Your task to perform on an android device: I am about to complete the day first workout and feeling it too easy , Customize the workout plan by sending feedback to the coach to increase the level in the Home Workout app.
Image 1: 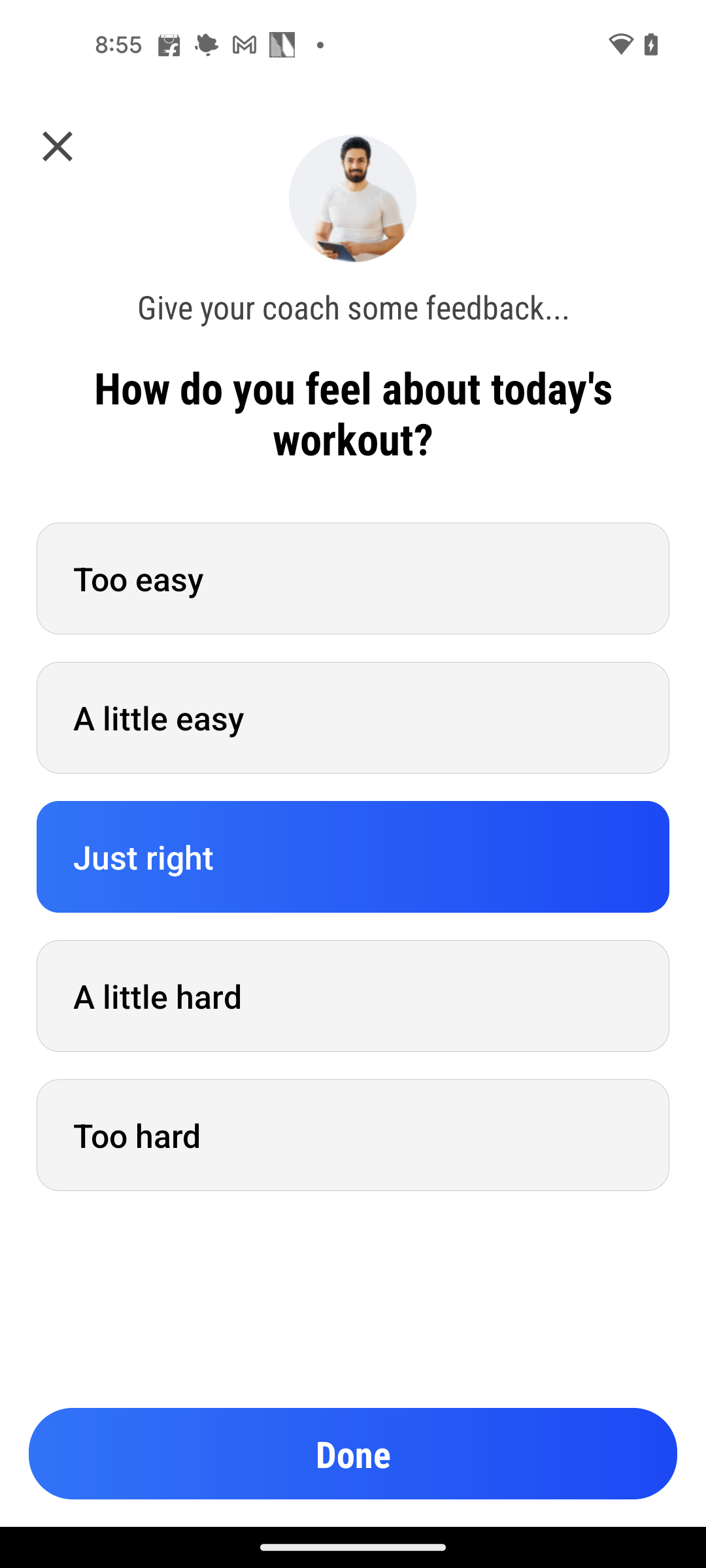
Select the Too easy option
Step 1: click (352, 578)
Image 2: 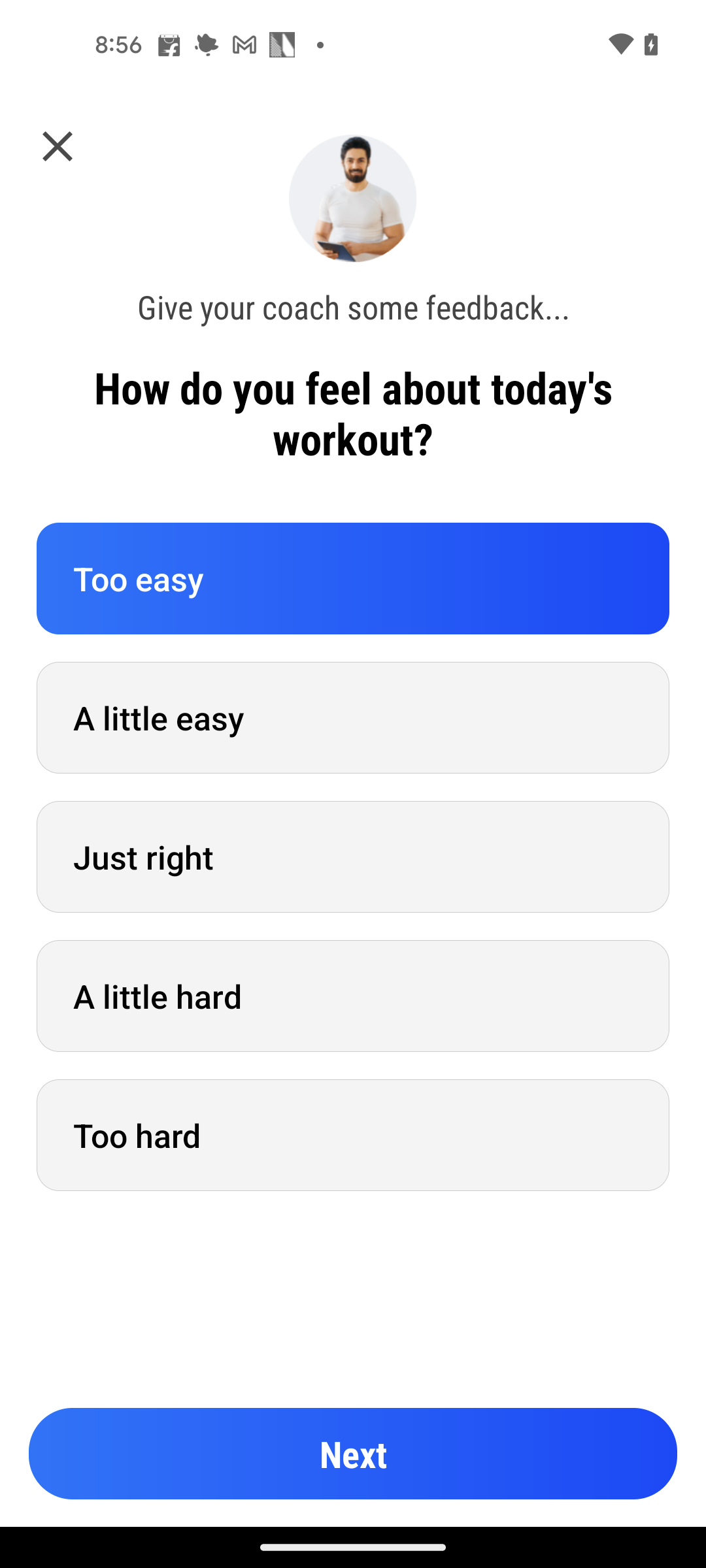
Click on the Next button 
Step 2: click (353, 1454)
Image 3: 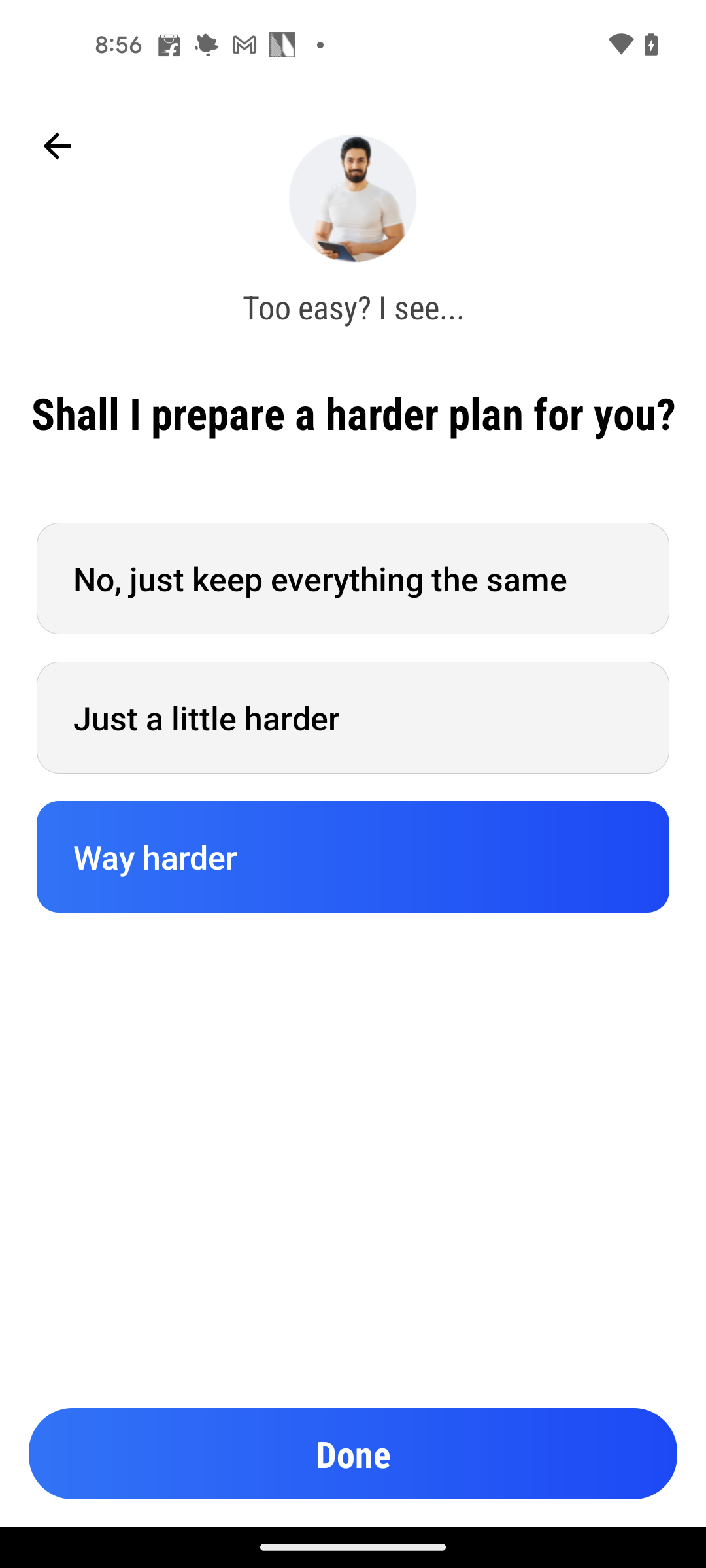
Click on the Just a little harder option
Step 3: click (352, 717)
Image 4: 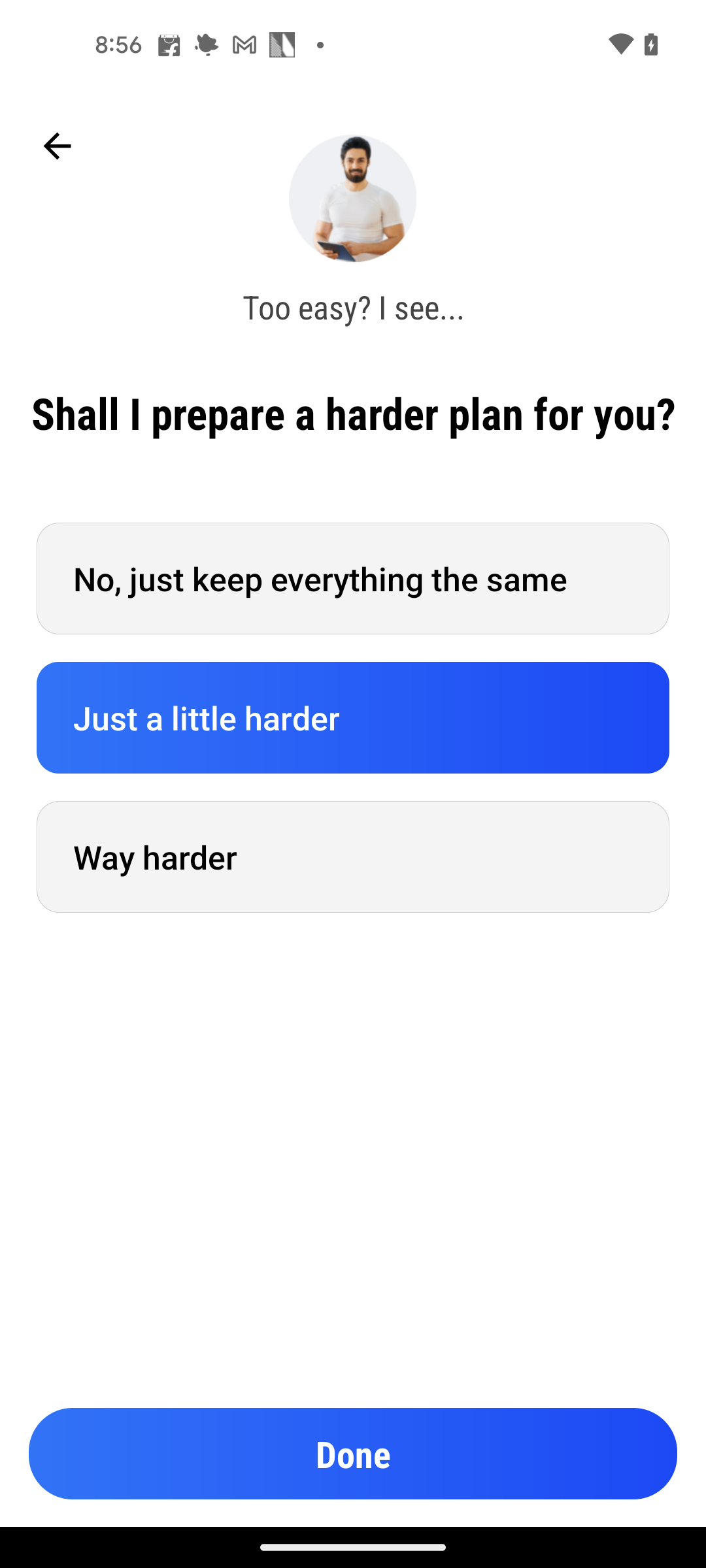
Click on the Done button
Step 4: click (353, 1454)
Image 5: 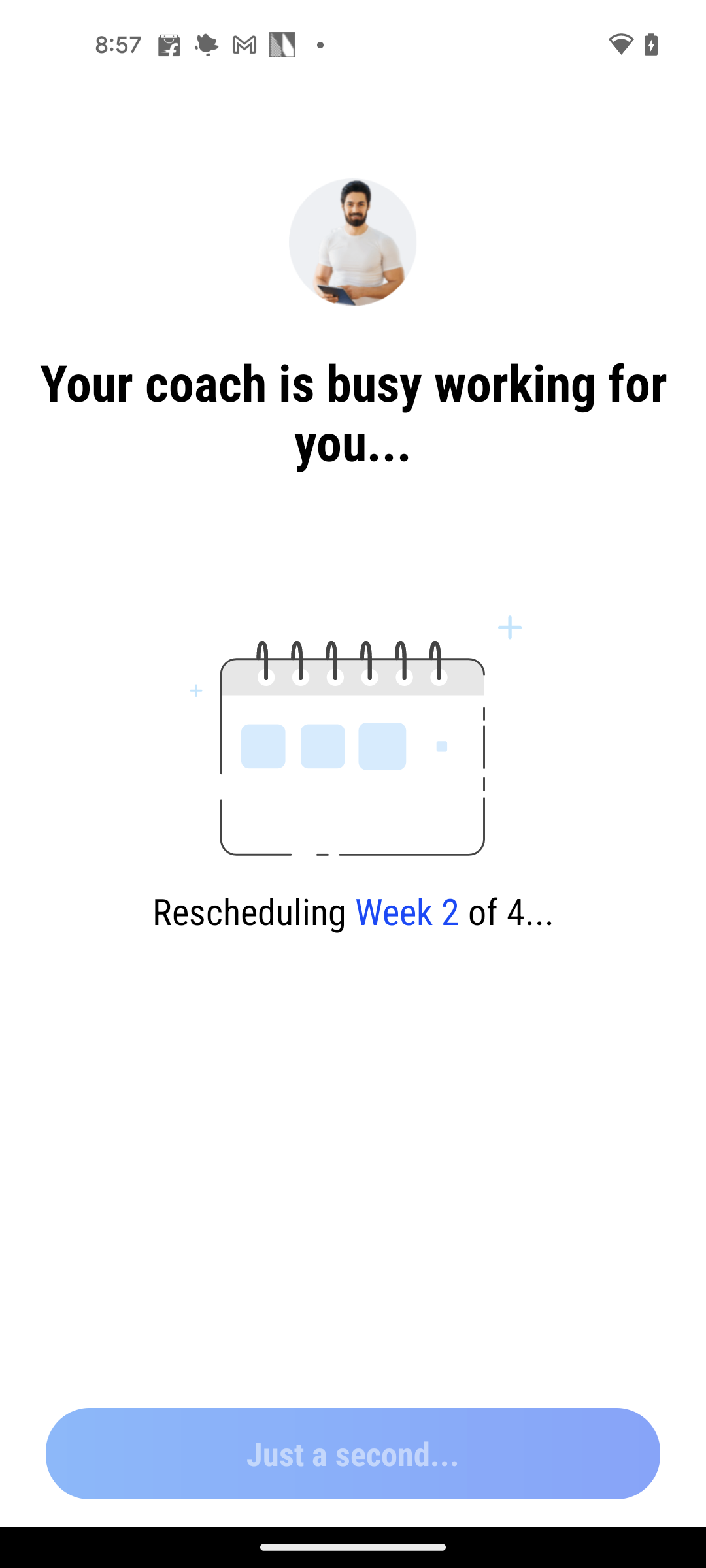
Click on the Done button
Step 5: wait
Image 6: 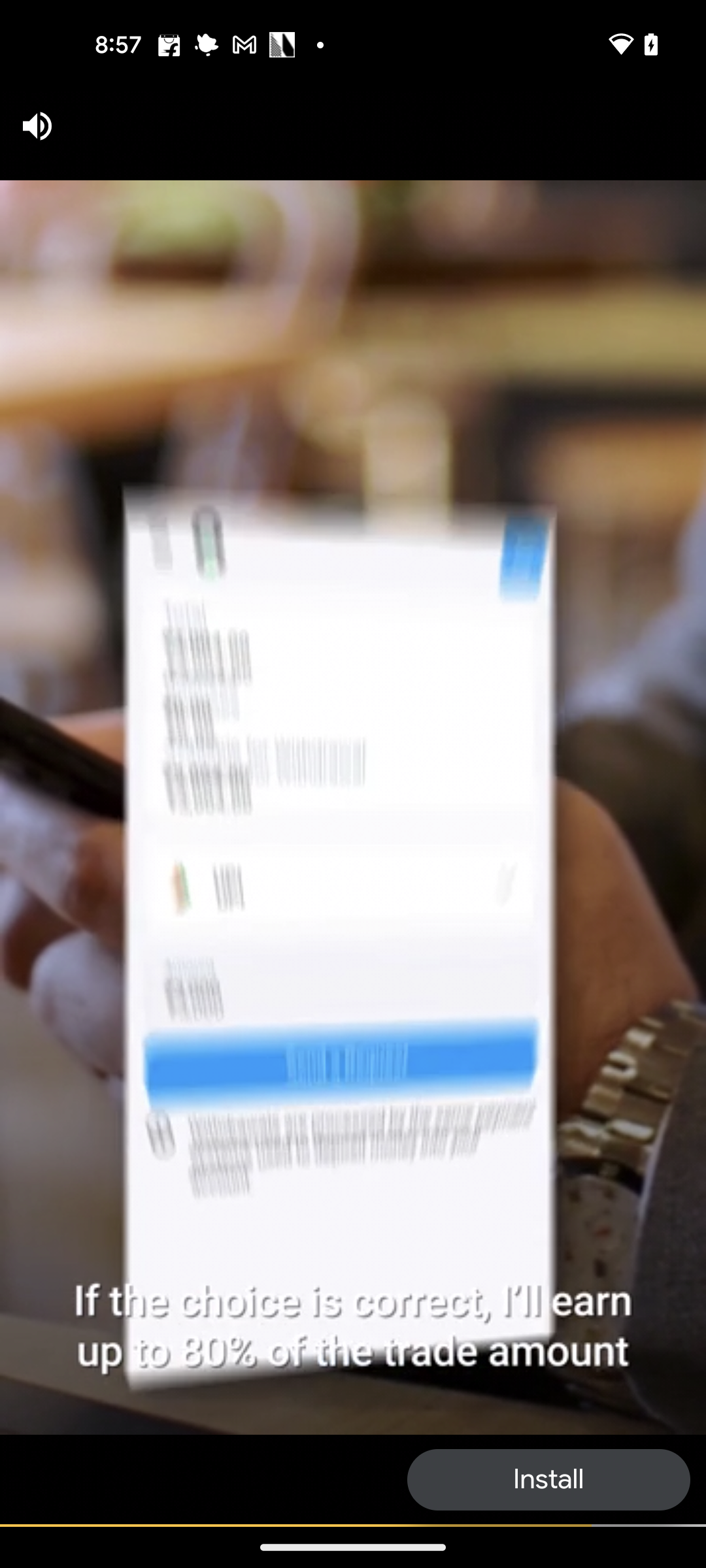
Click on the Done button
Step 6: wait
Image 8: 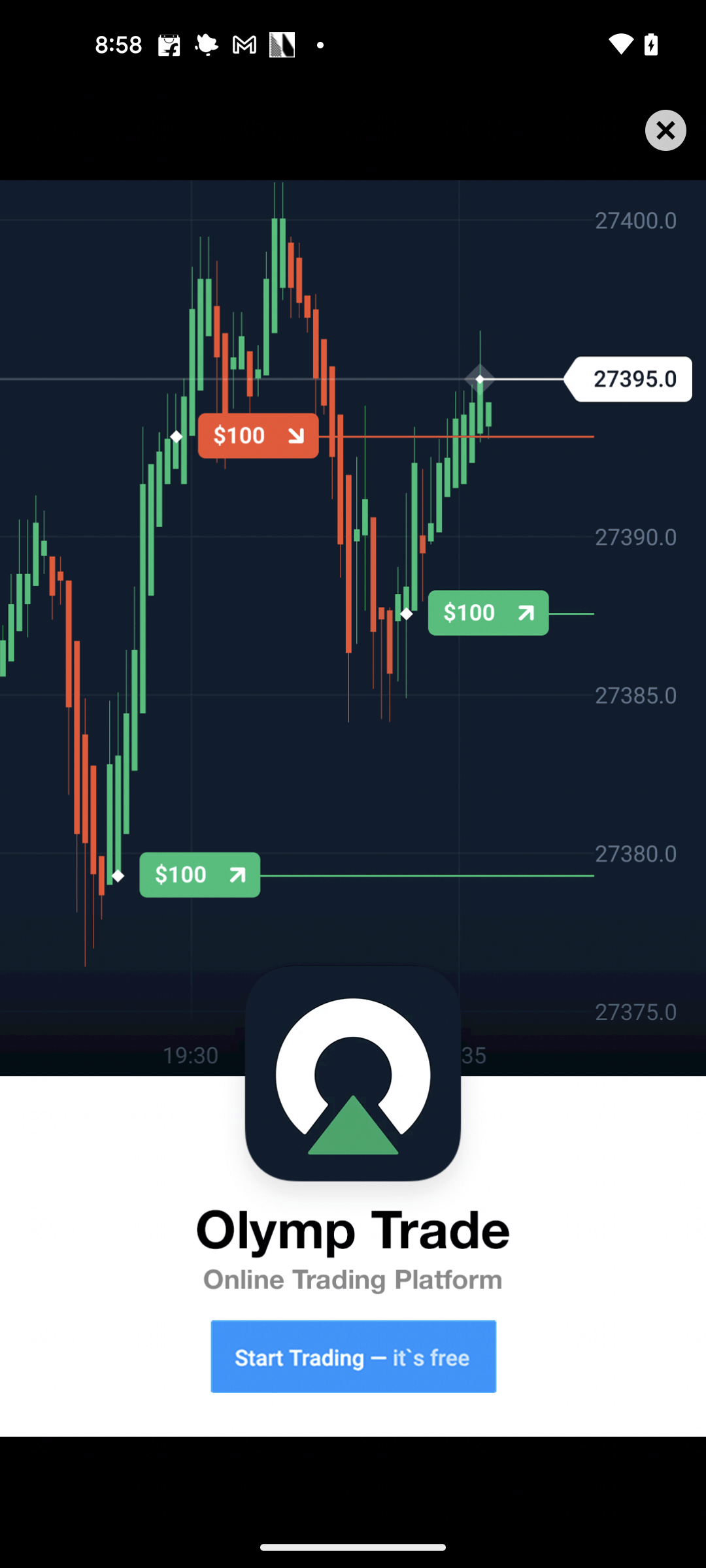
Close the Ad
Step 8: click (662, 134)
Image 9: 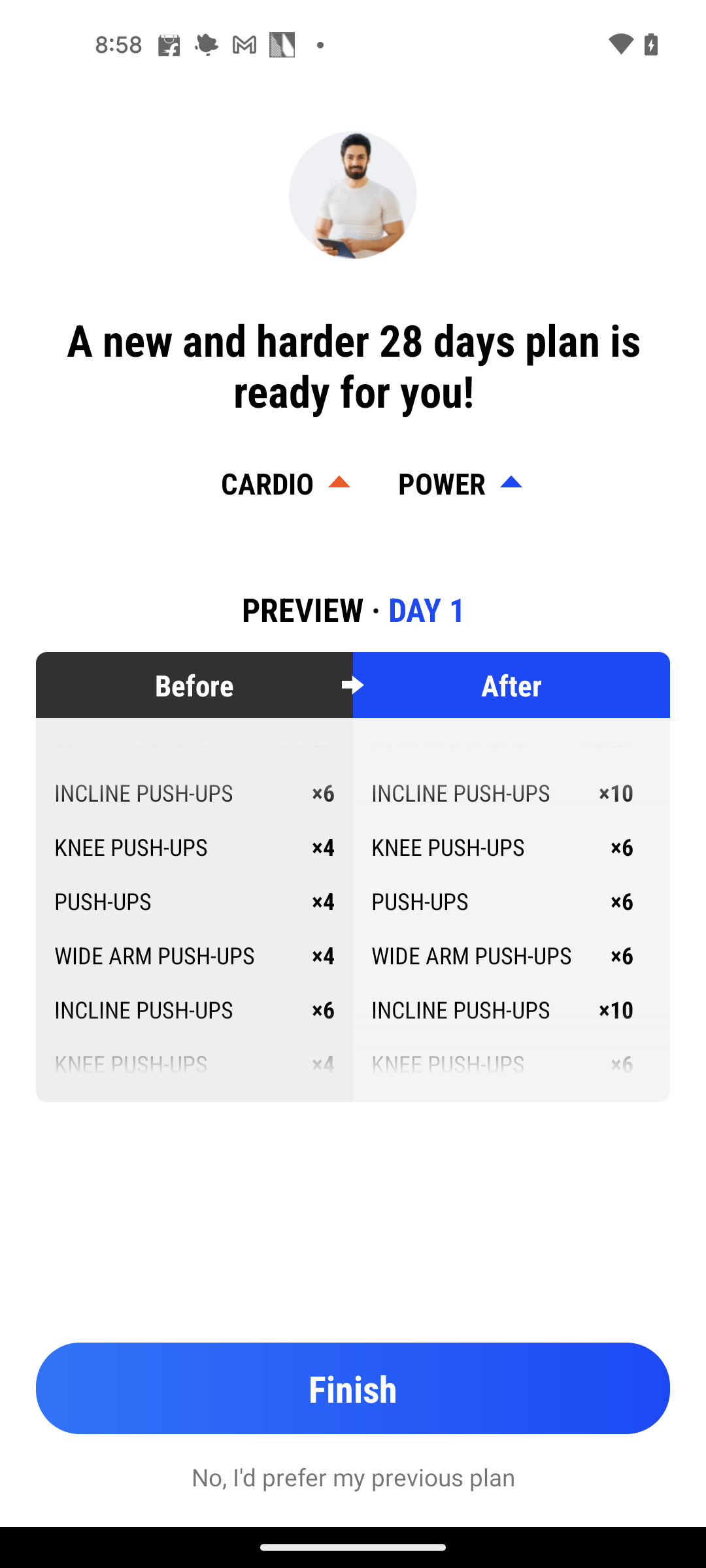
Click on the Finish button
Step 9: click (353, 1388)